Your task to perform on an android device: I created a project for my son. I want to share that file from bluetooth transfer. Download son project file from drive to my phone internal storage.
Image 0: 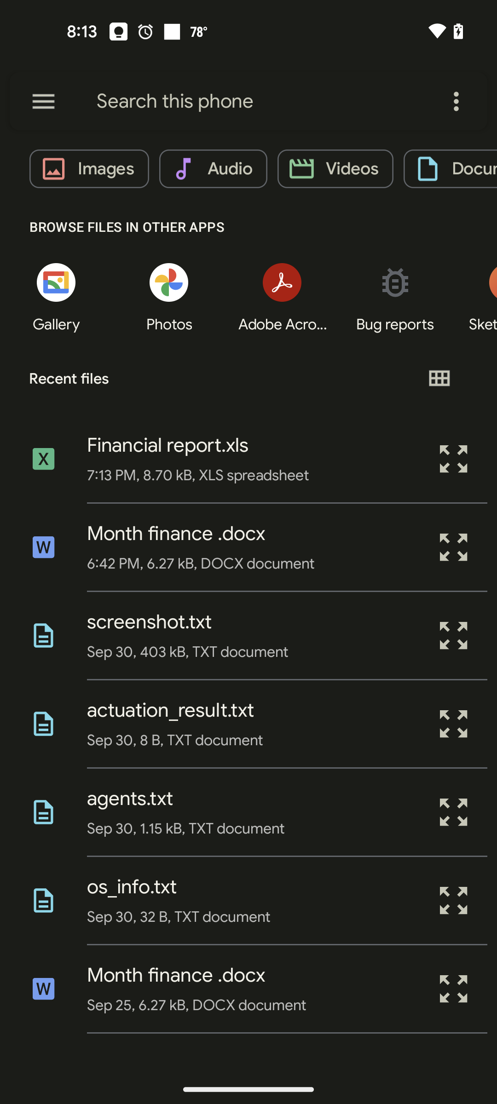
Go back to previous screen
Step 0: press back button
Image 1: 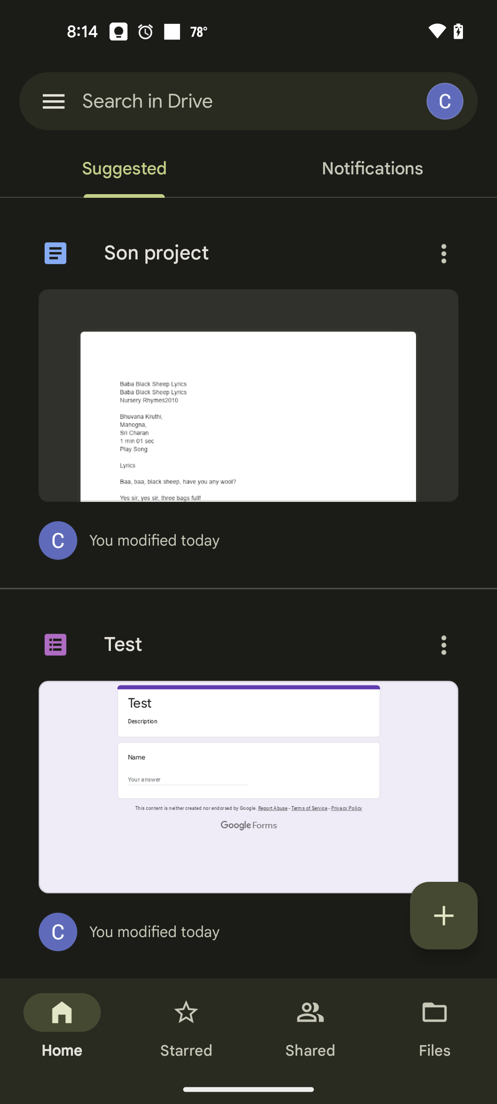
Click on the three dots next to Son project
Step 1: click (444, 253)
Image 3: 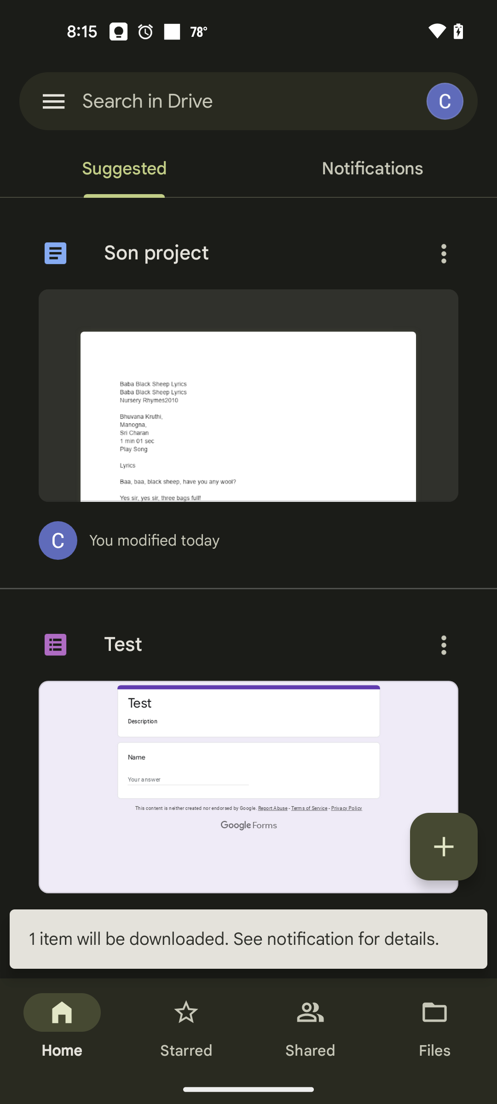
Click on the Download icon
Step 3: wait